Your task to perform on an android device: Save the Blue Horizon Hotel in Vancouver to my “Vancouver Trip” itinerary on the Kayak app.
Image 0: 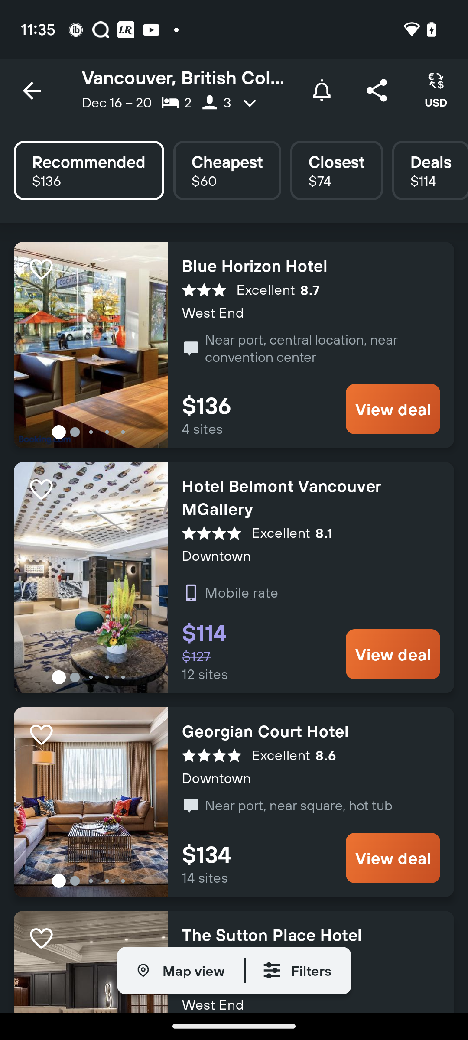
Click on the heart icon at the top left corner of the image of the Blue Horizon Hotel.
Step 0: click (41, 269)